Your task to perform on an android device: Open the Domino's Pizza app then add a fresh Veggie pizza in medium size with a cheese burst crust and add grilled mushroom toppings, then add to the cart.
Image 1: 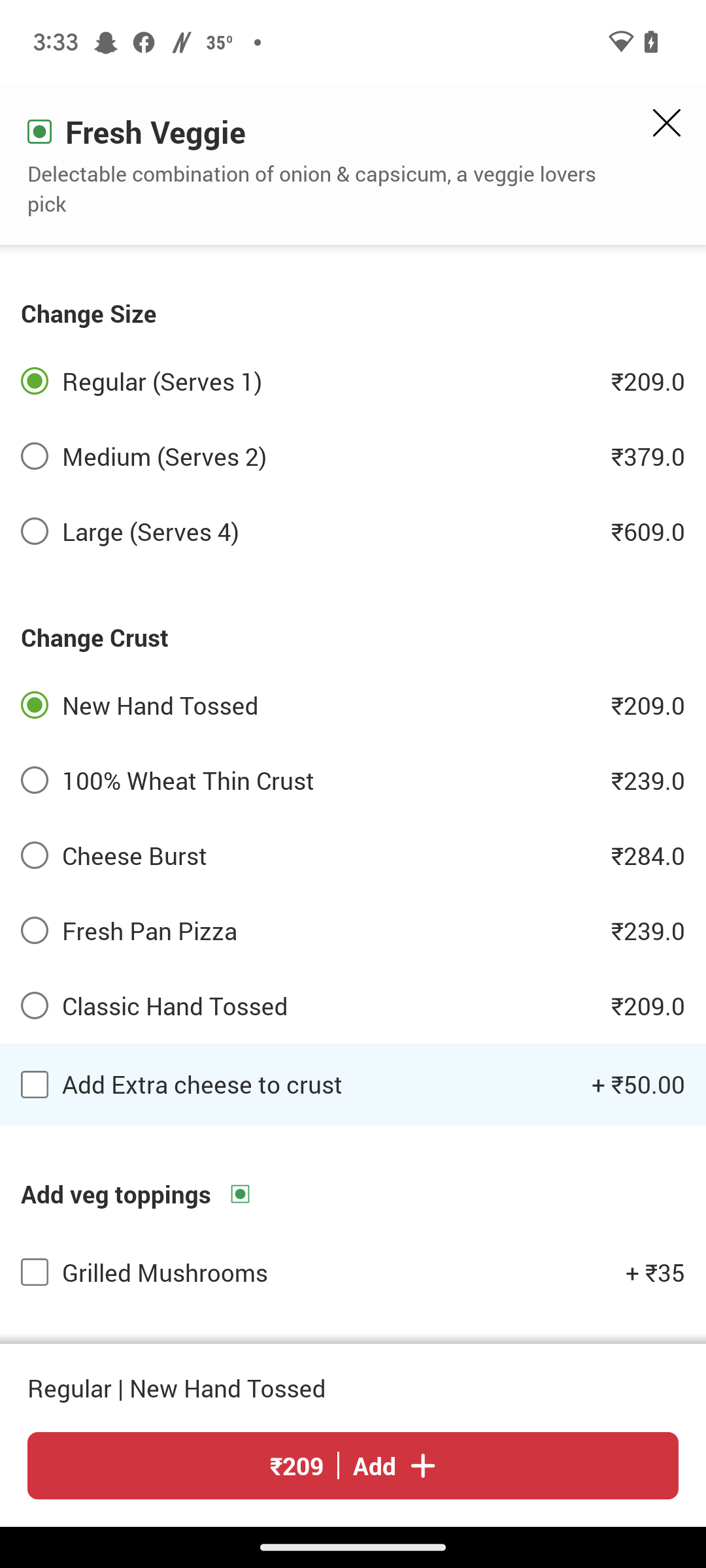
choose size as medium 
Step 1: click (316, 456)
Image 2: 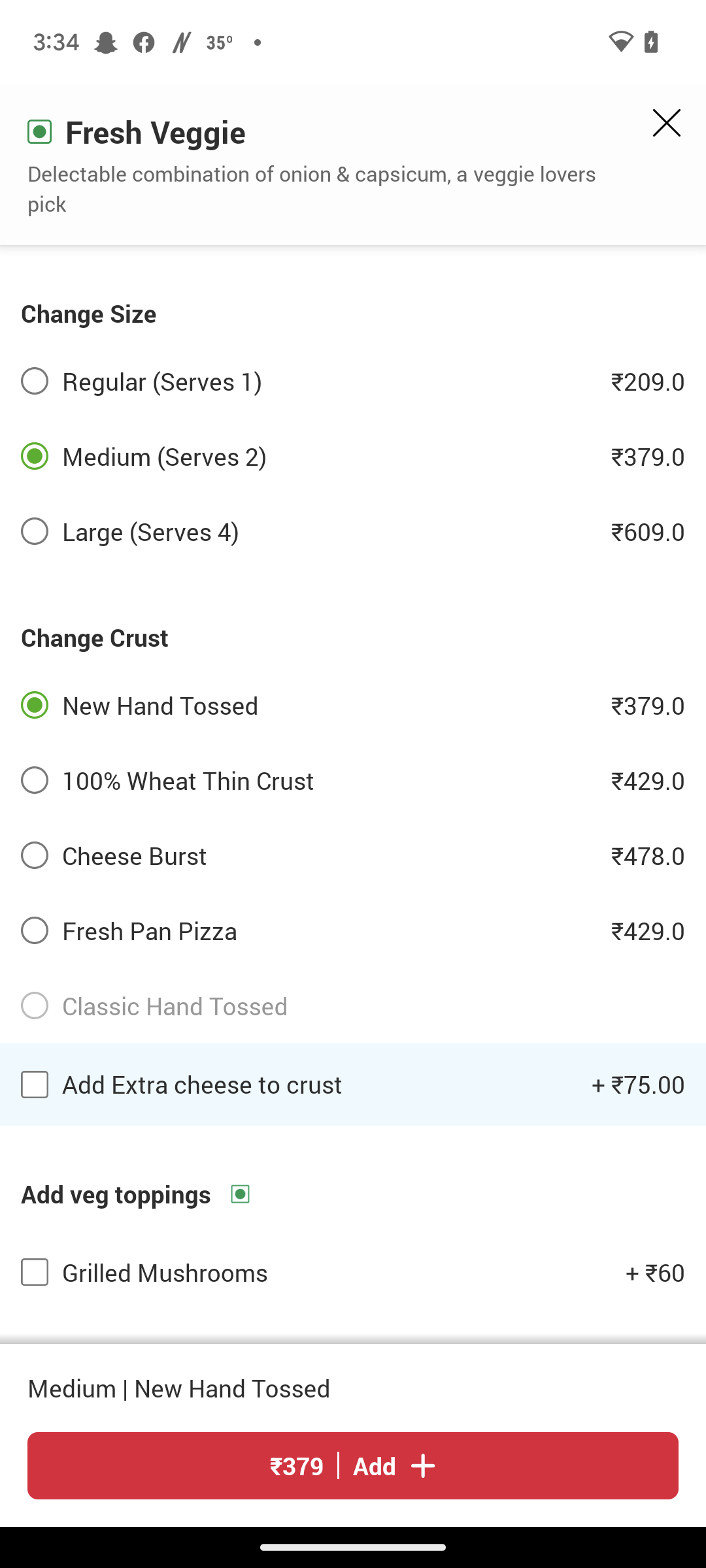
Click on the cheese burst crust
Step 2: click (316, 855)
Image 3: 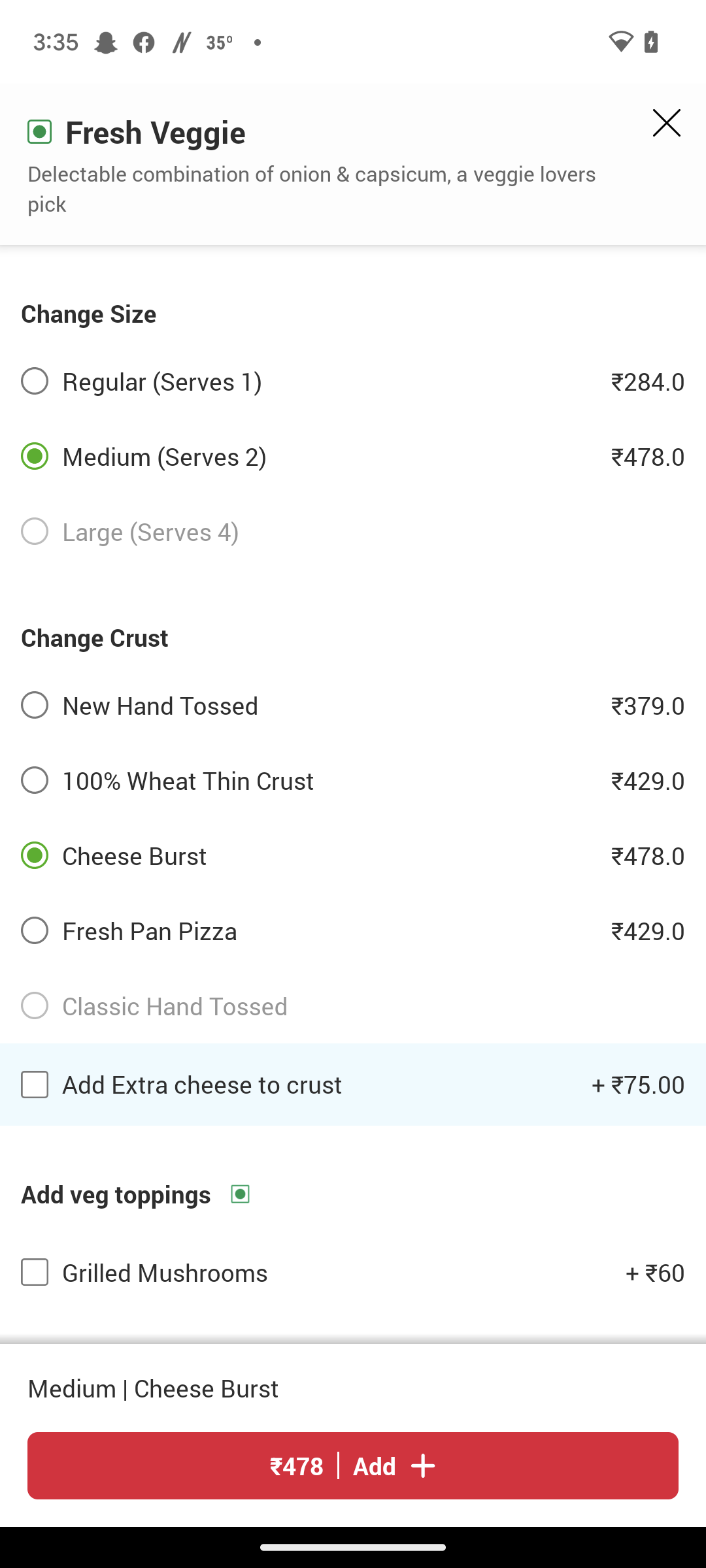
Click on the grilled mushrooms checkbox
Step 3: click (323, 1272)
Image 4: 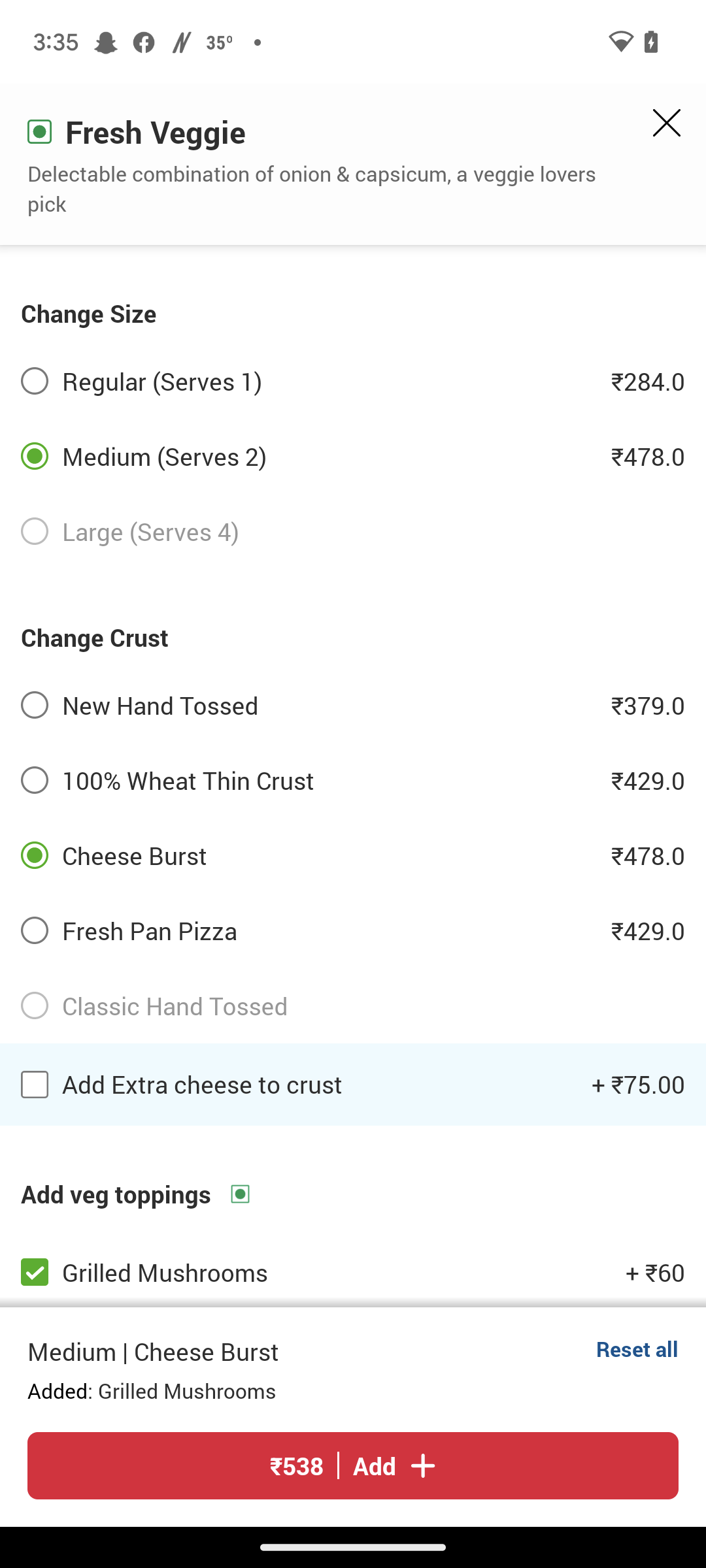
Click on the Add button
Step 4: click (394, 1465)